Your task to perform on an android device: want to see what products I added to my cart
Image 0: 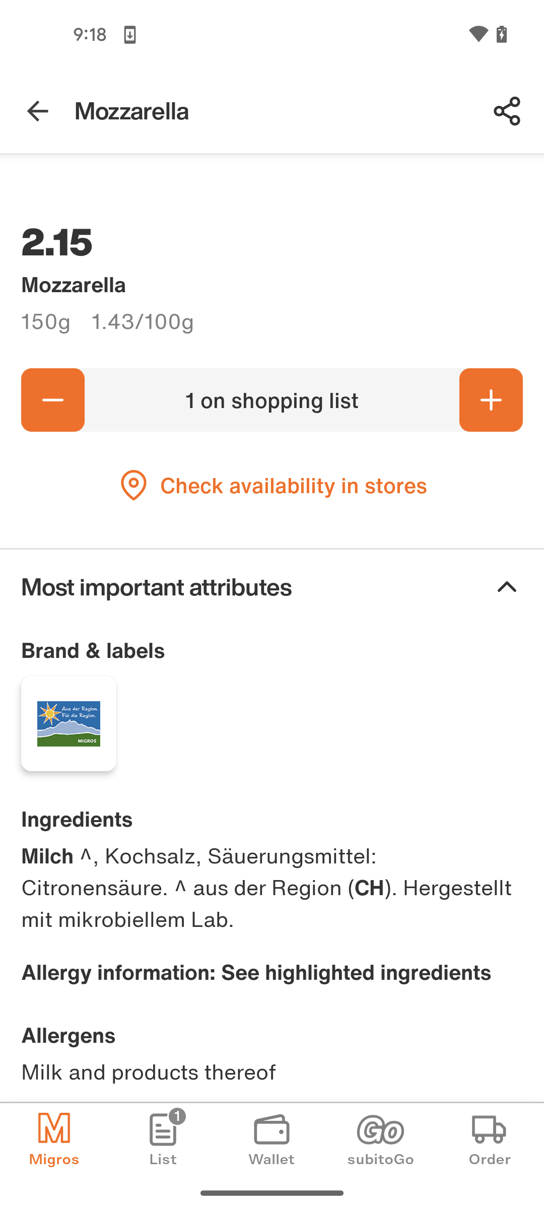
click on the list tab at the bottom of the screen
Step 0: click (163, 1140)